Your task to perform on an android device: I need to contact customer support to learn more about how cancellation works.
Image 0: 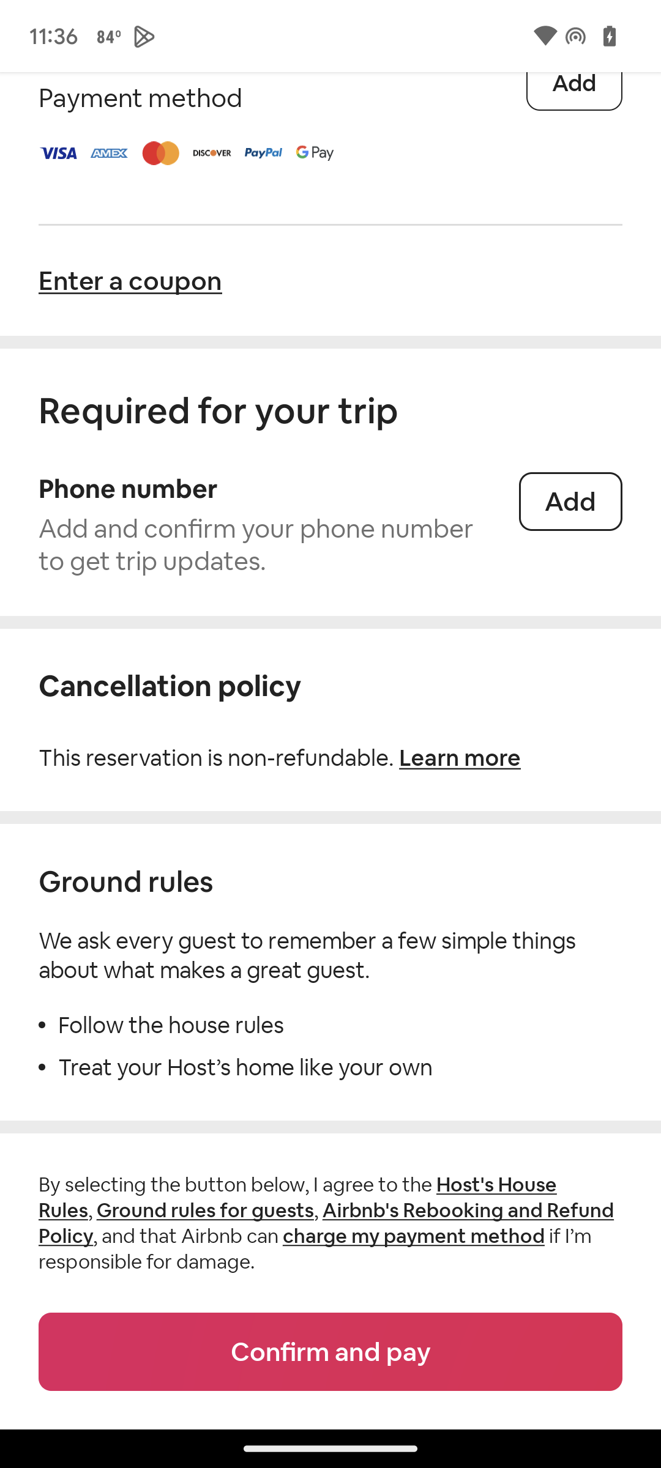
Swipe up.
Step 0: scroll up
Image 2: 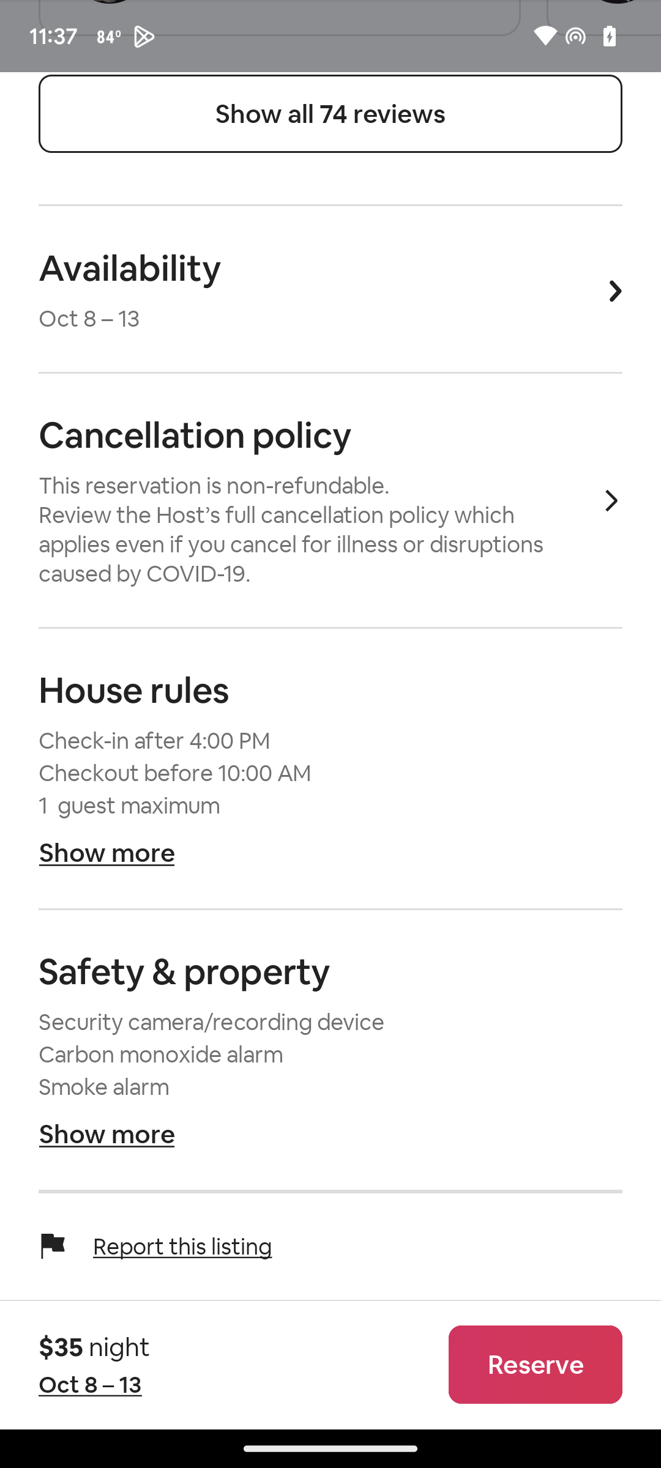
Swipe up
Step 2: scroll up
Image 3: 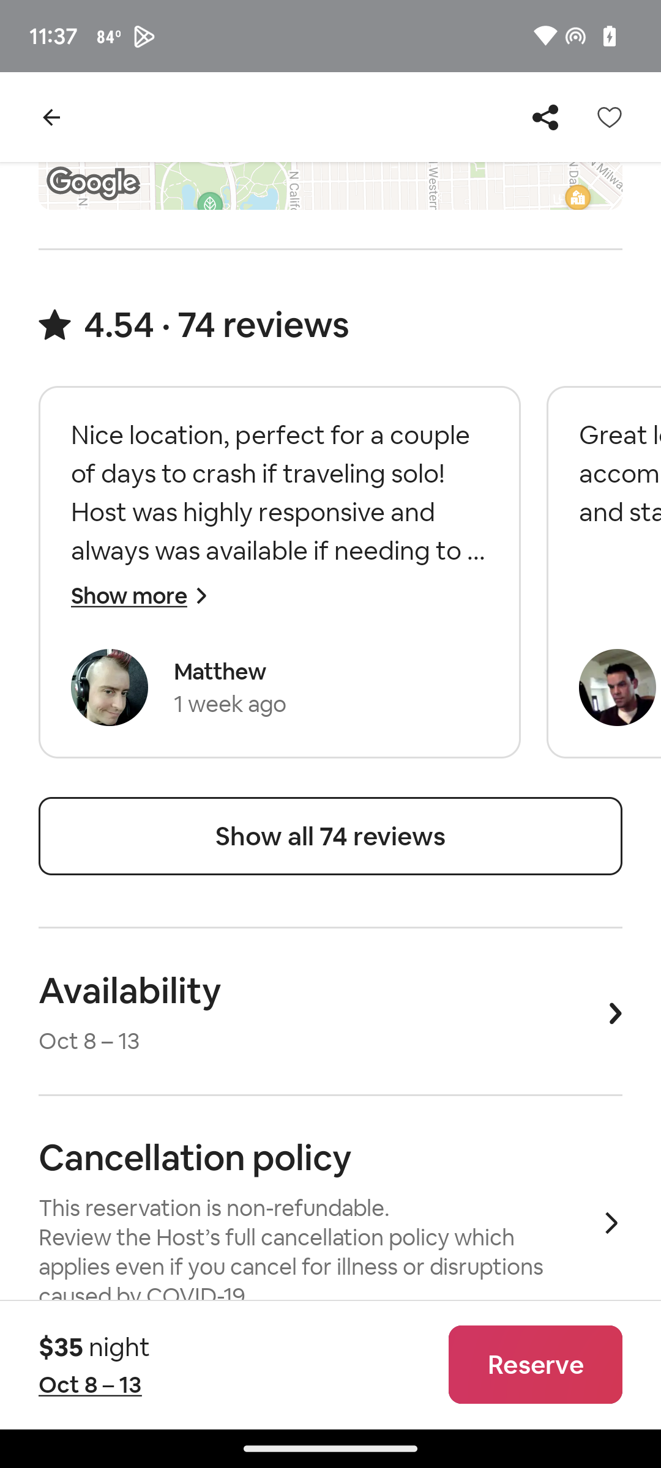
Click on the back button at the top.
Step 3: click (51, 117)
Image 6: 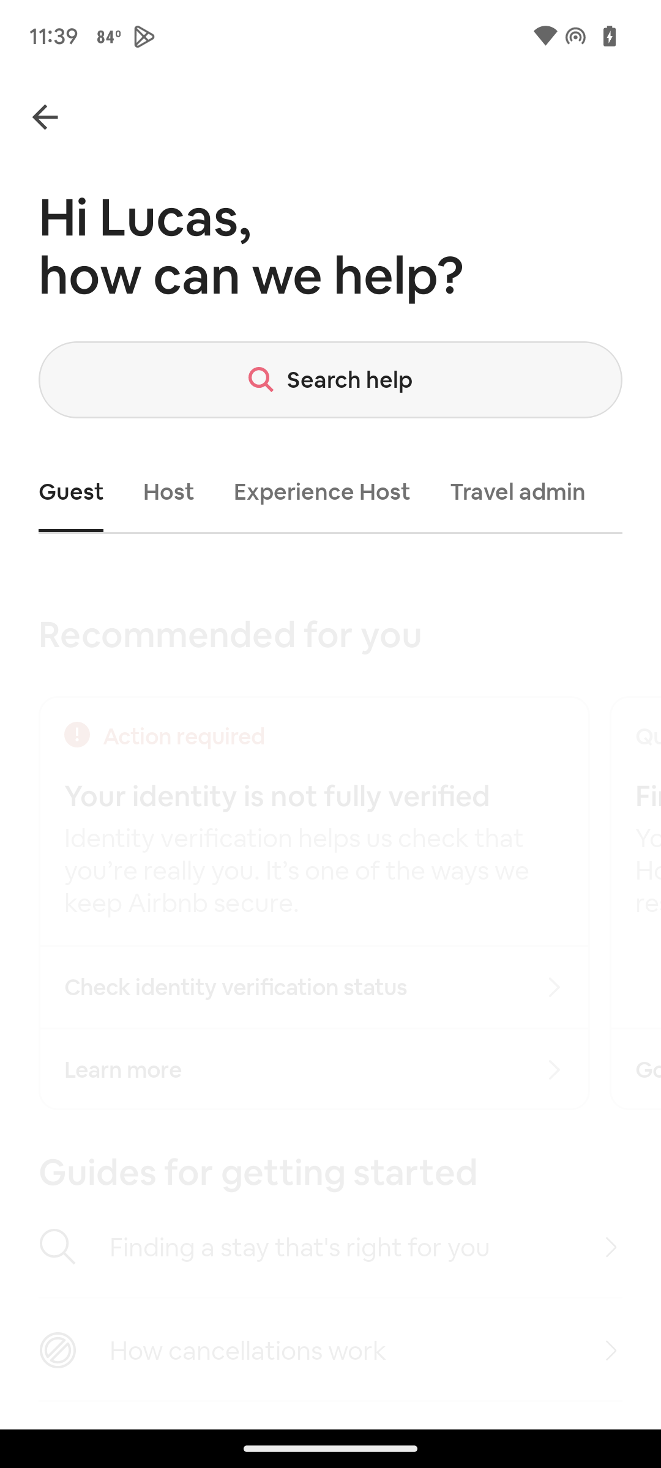
In support click on the Help center.
Step 6: wait
Image 7: 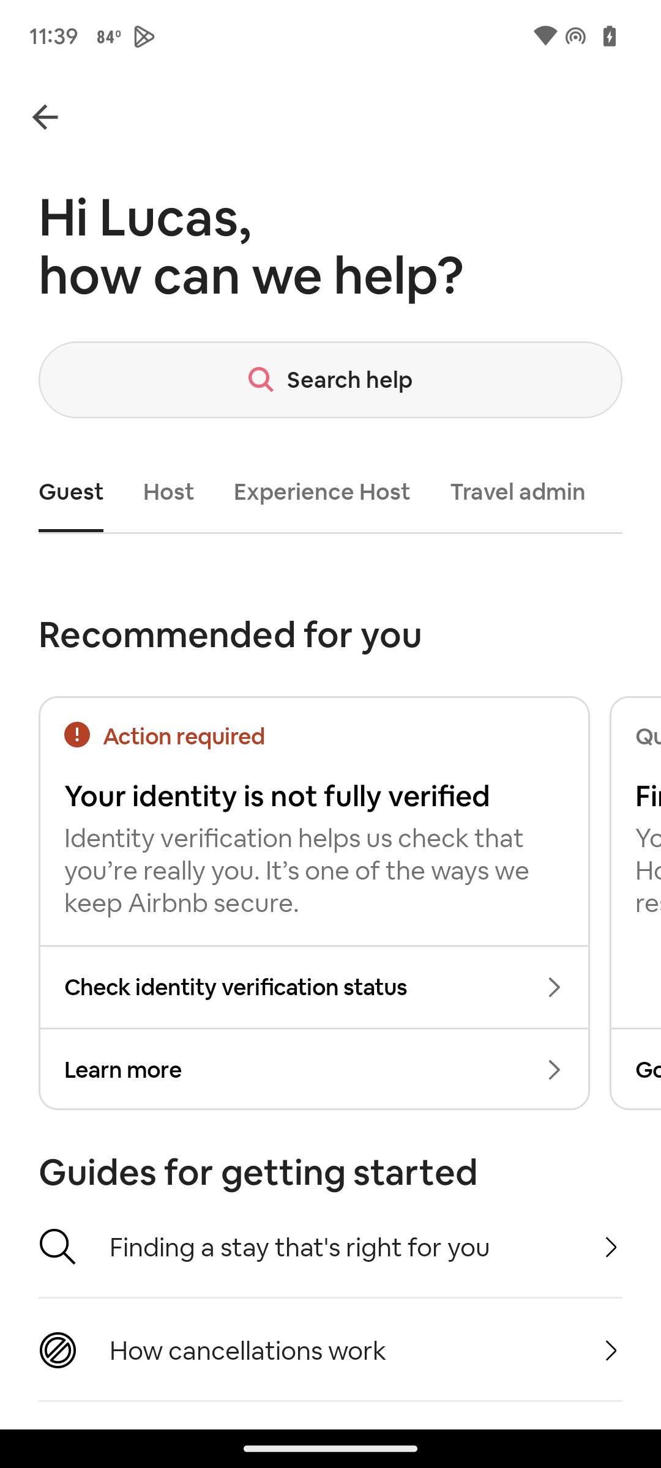
Click on How cancellation works to know about cancellation.
Step 7: click (248, 1350)